Your task to perform on an android device: Save the current sketch on the Sketchbook app.
Image 0: 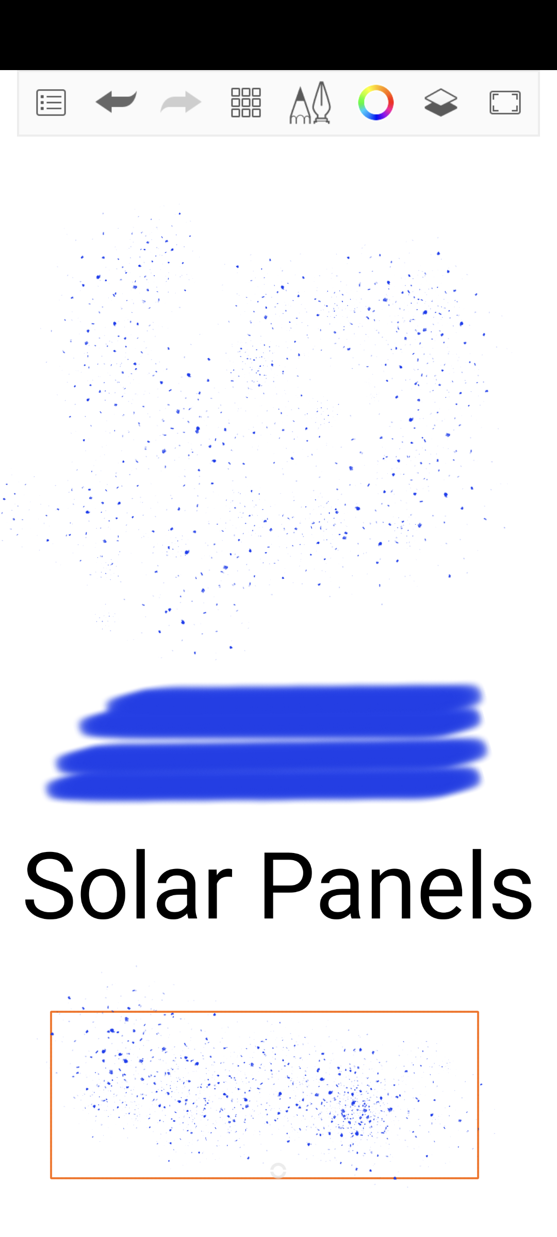
Click on the Menu icon at the top-left of the screen.
Step 0: click (51, 103)
Image 1: 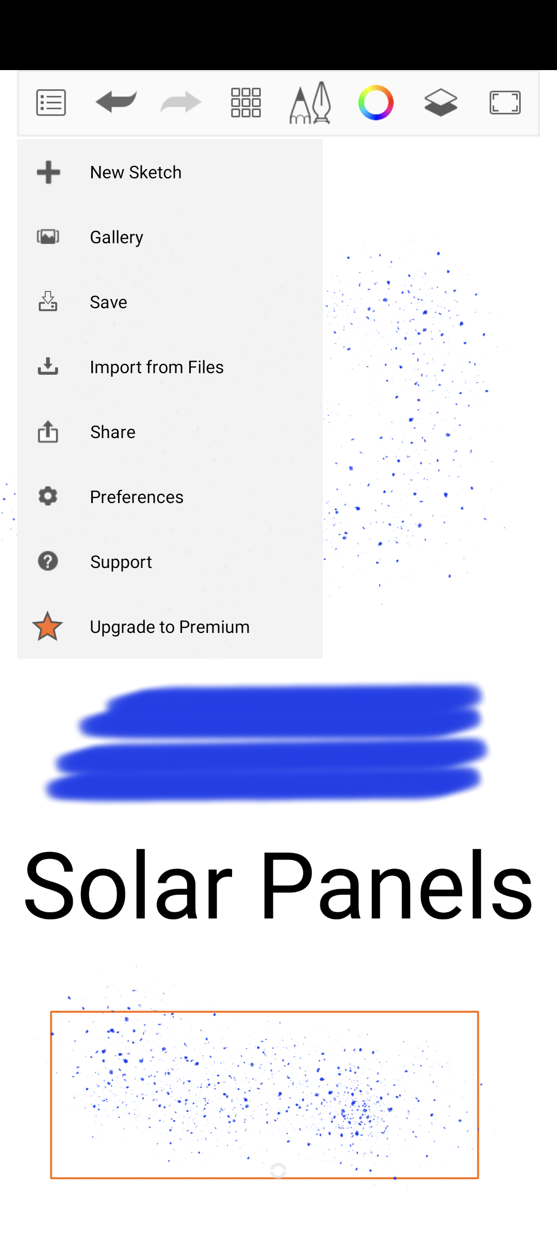
Click on the Save.
Step 1: click (169, 302)